Your task to perform on an android device: I want to start my meditation journey on the Insight Timer app with the New to Insight Timer? Start here.
Image 1: 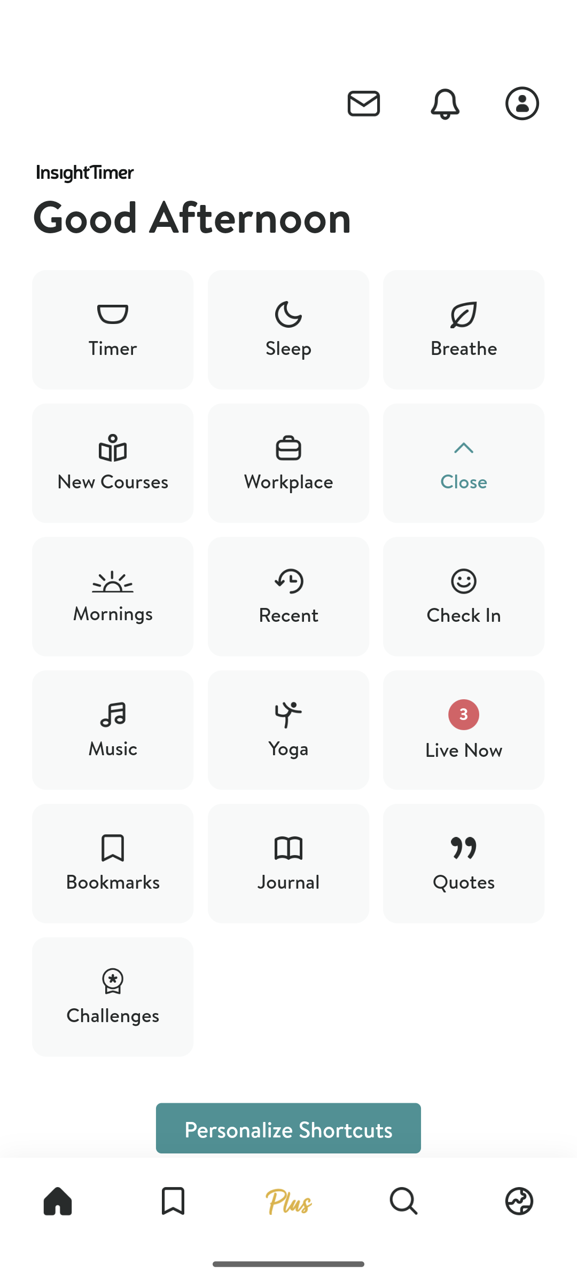
Scroll up on the screen.
Step 1: scroll down
Image 2: 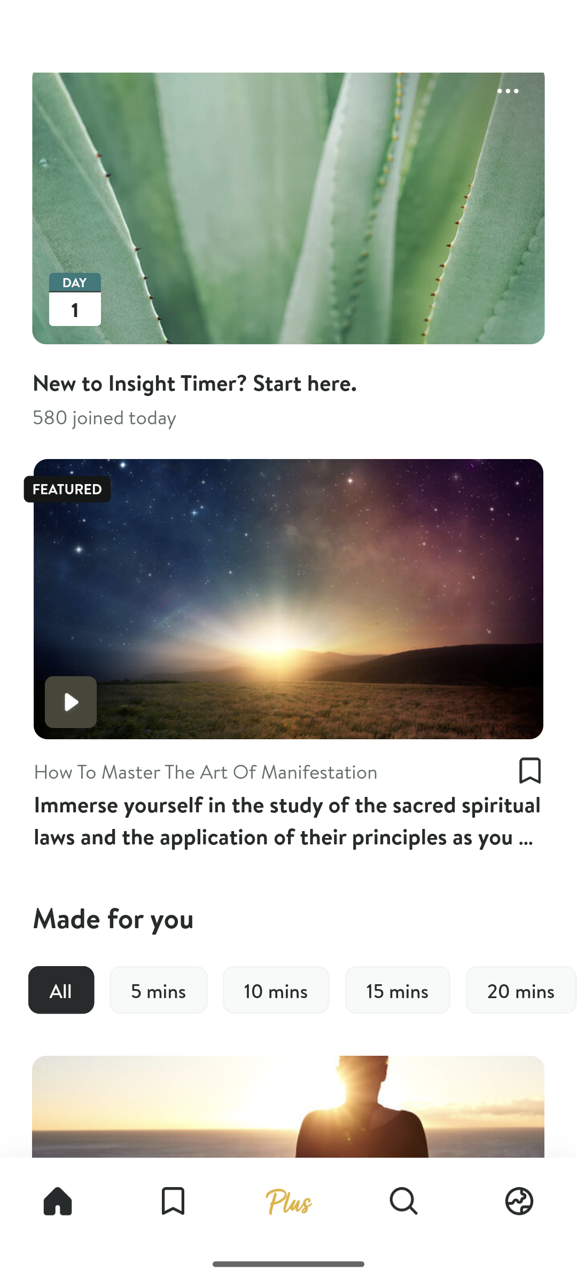
Click on the first plan.
Step 2: click (288, 345)
Image 3: 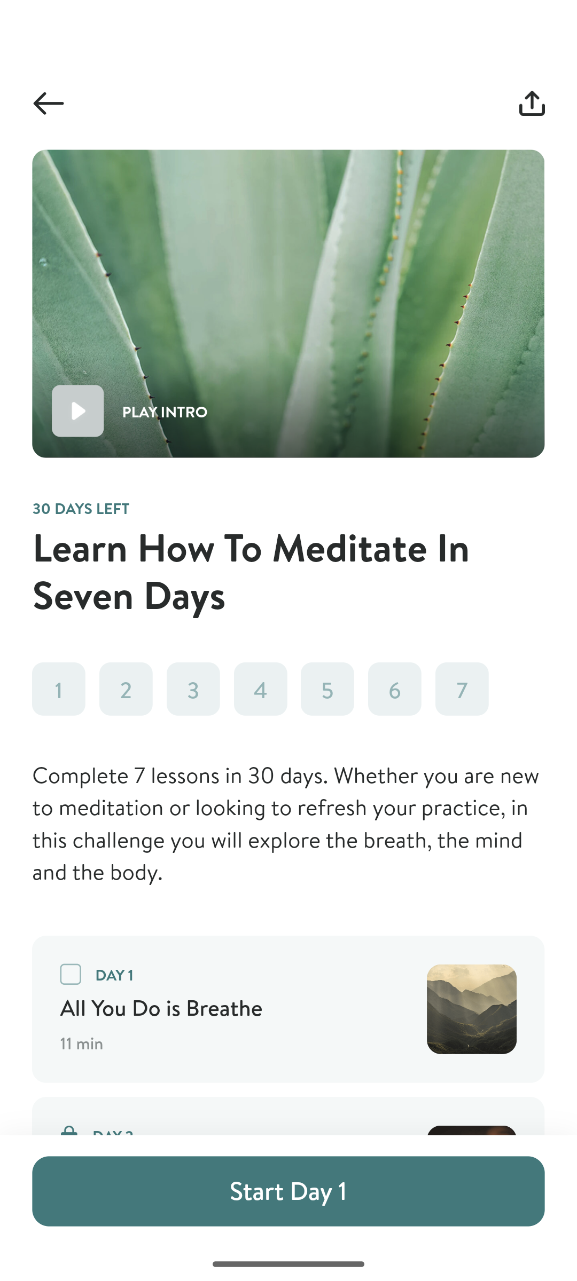
Click on Start Day 1 at the bottom of the screen.
Step 3: click (288, 1191)
Image 4: 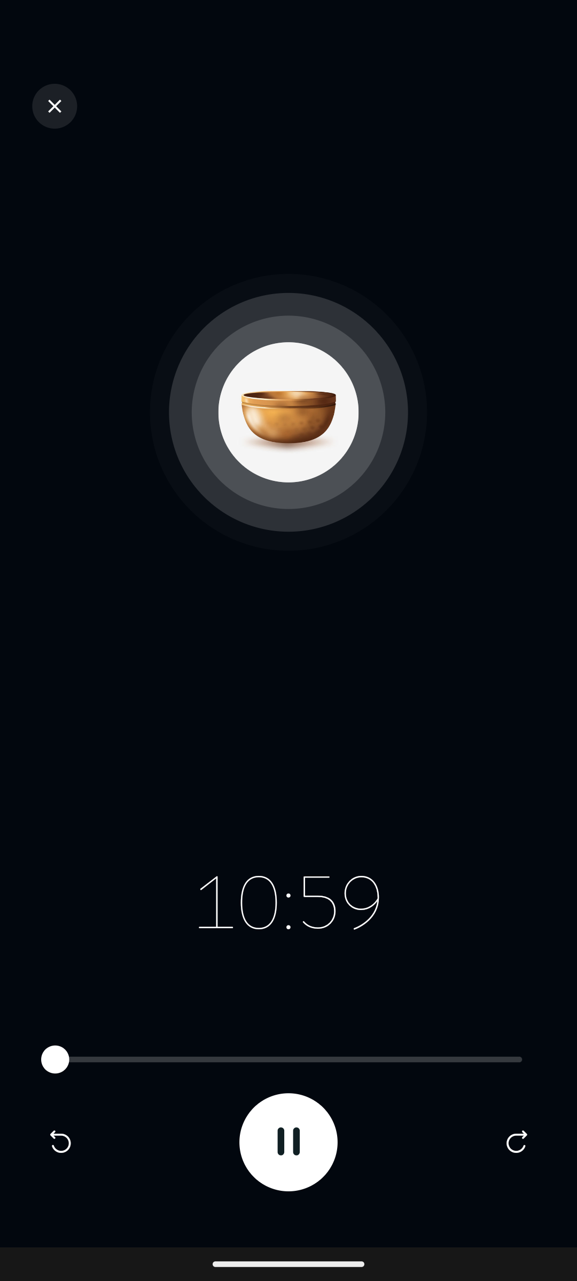
Click on Start Day 1 at the bottom of the screen.
Step 4: wait